Your task to perform on an android device: View the shoes on the Flipkart app that have a star rating of at least 4.5.
Image 0: 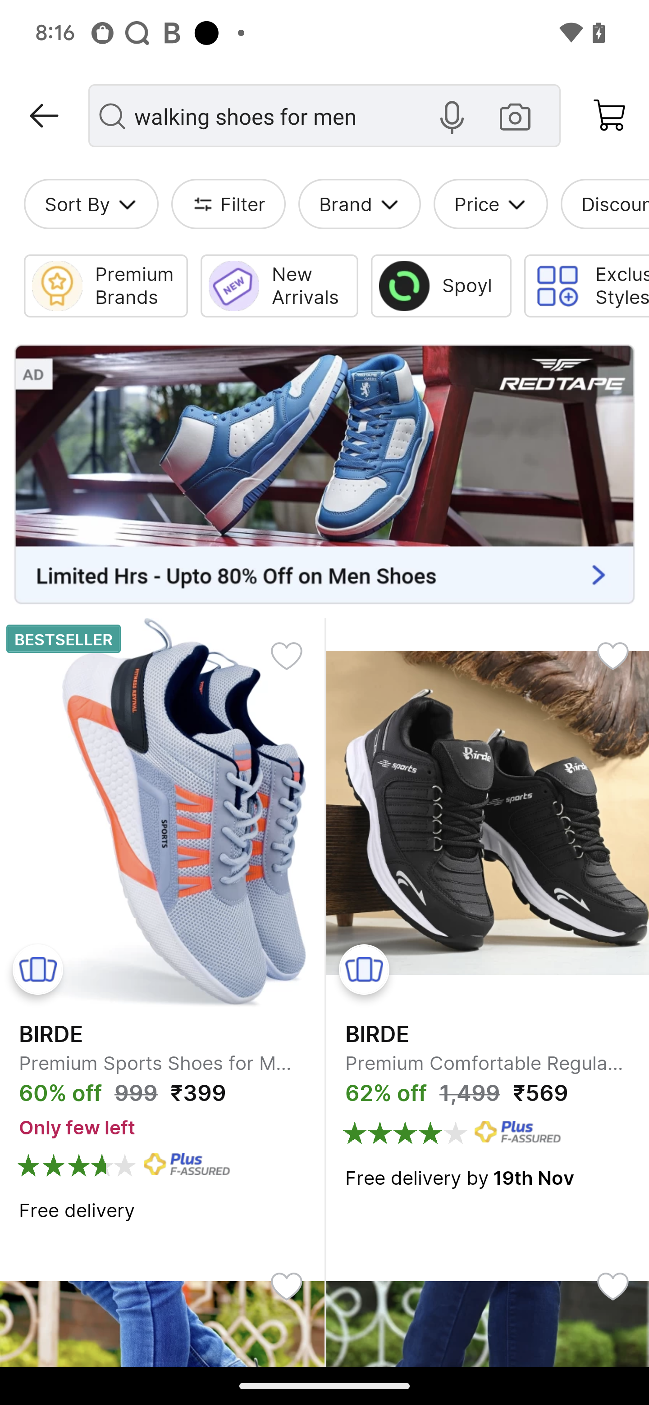
Click on the filter option 
Step 0: click (243, 204)
Image 1: 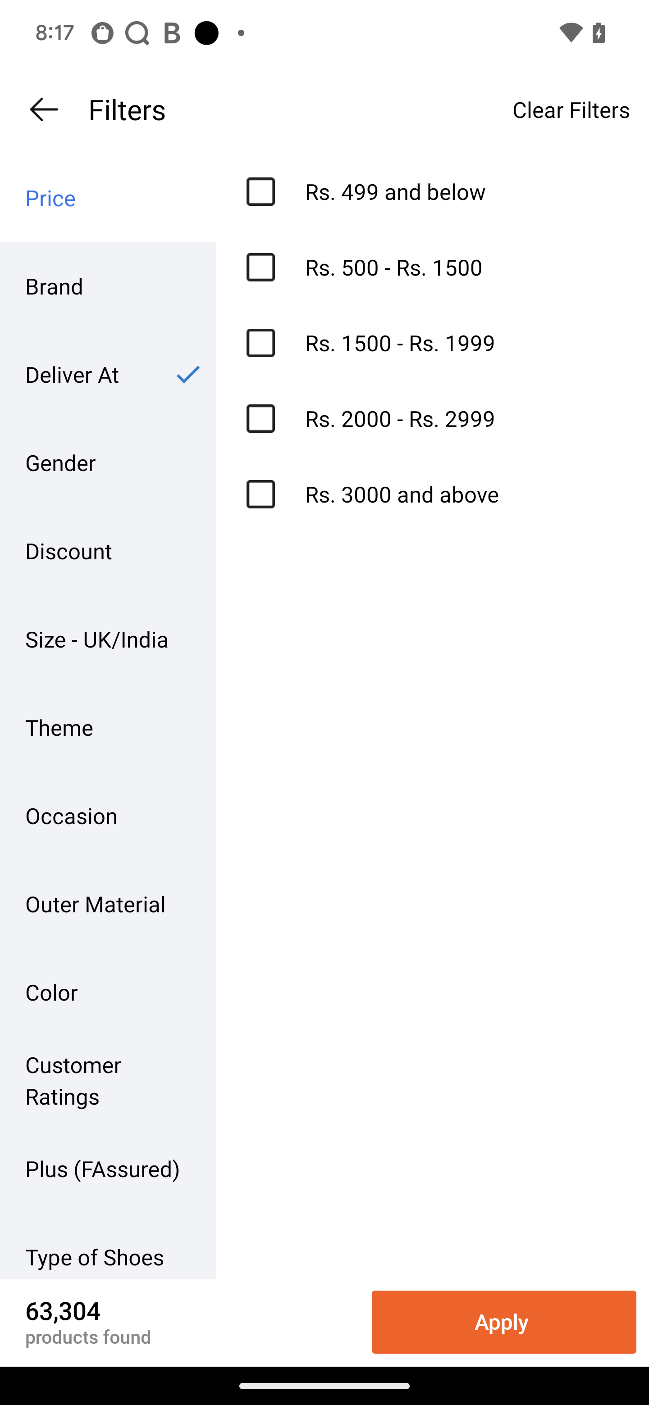
Swipe up on the screen
Step 1: scroll down
Image 2: 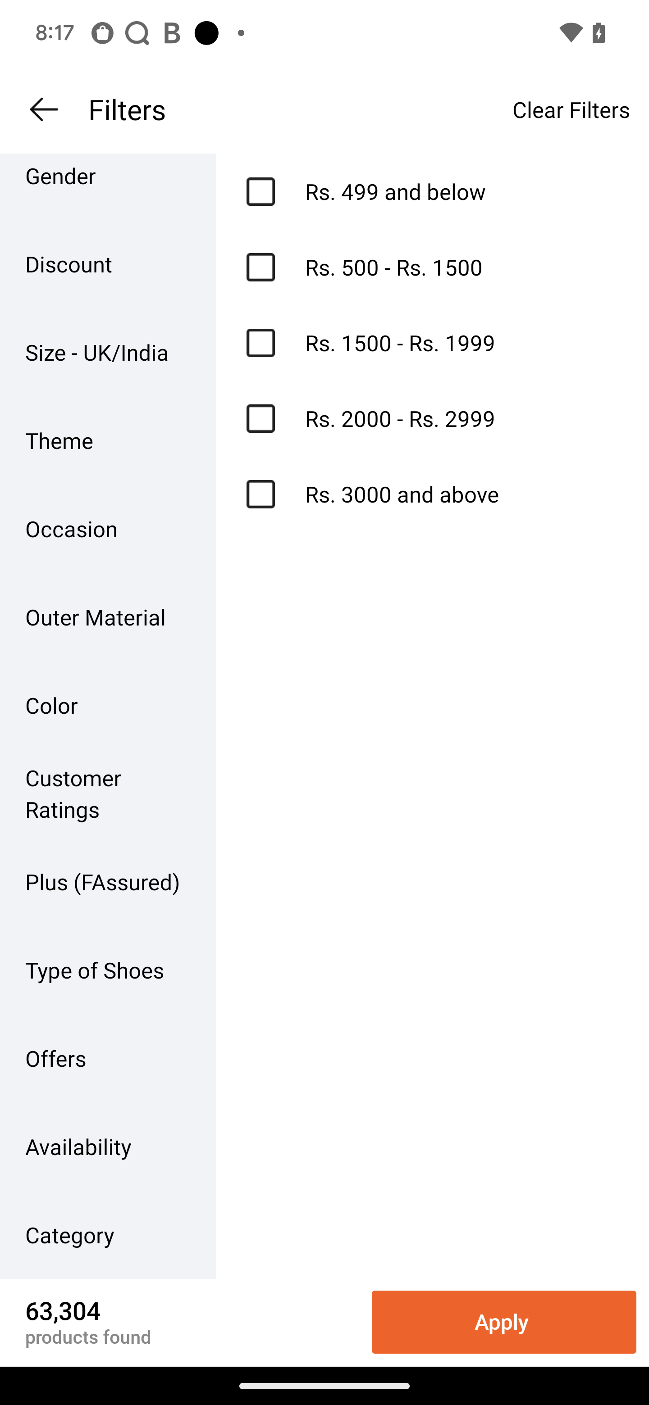
Click on the customer rating
Step 2: click (108, 793)
Image 3: 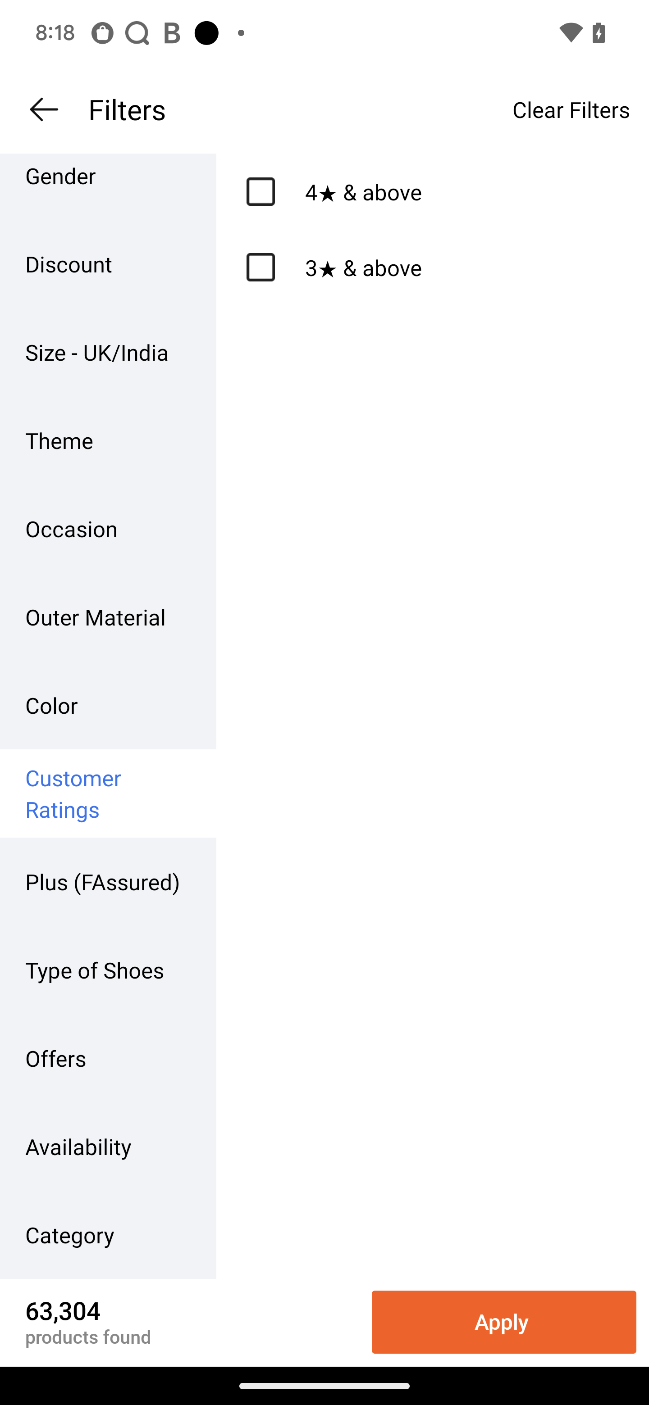
Click on the 4 star and above
Step 3: click (258, 185)
Image 4: 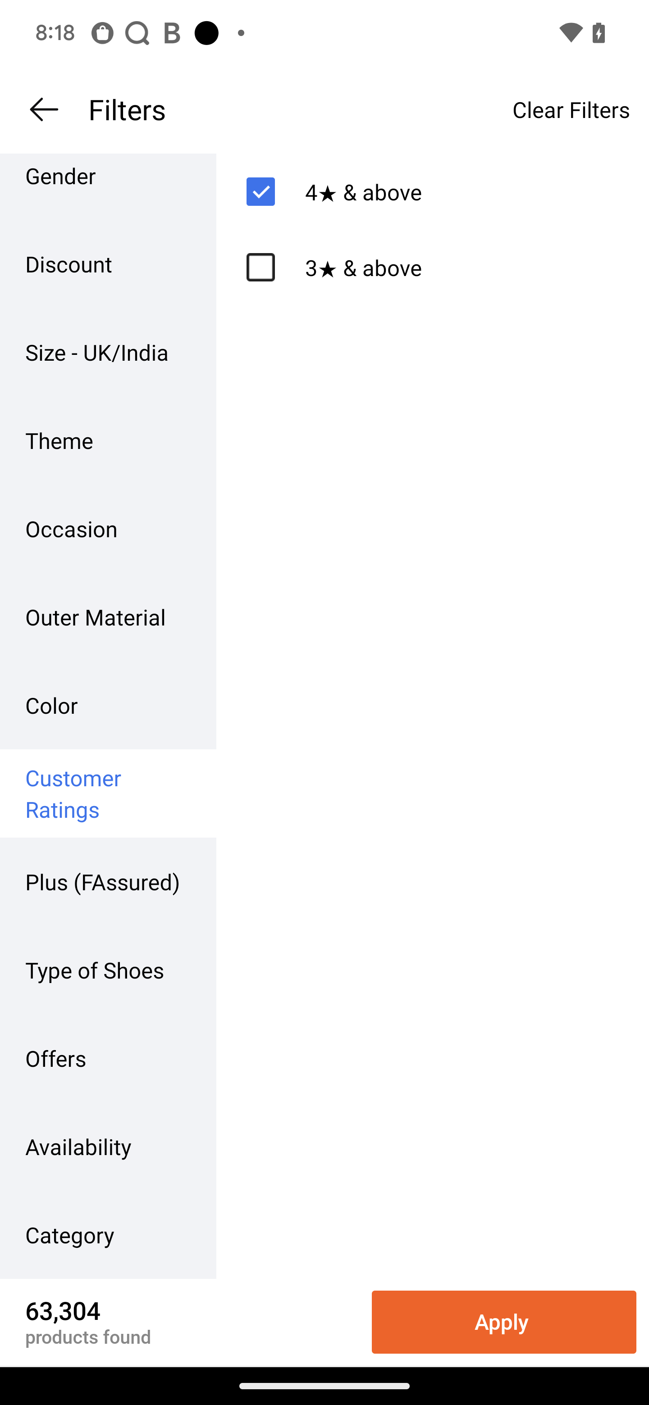
Click on the apply
Step 4: click (550, 1315)